Your task to perform on an android device: use the booking.com app to view the travel details with baggage allowance and Layover time for Avianca Airlines Flight AV248.
Image 0: 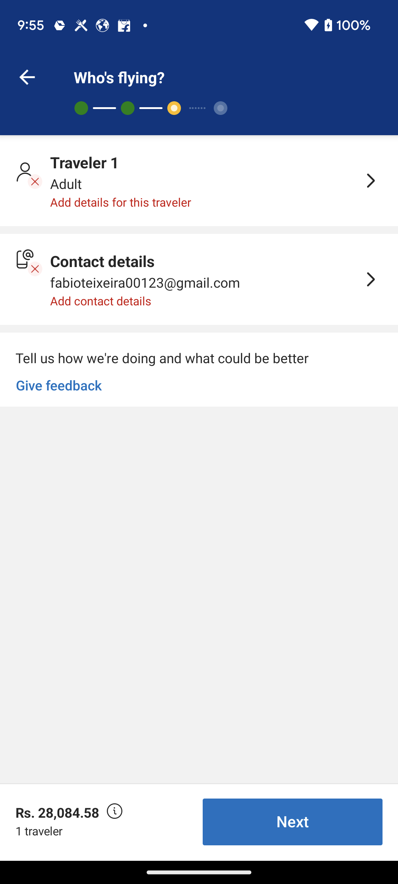
go back to the previous page 
Step 0: press back button
Image 1: 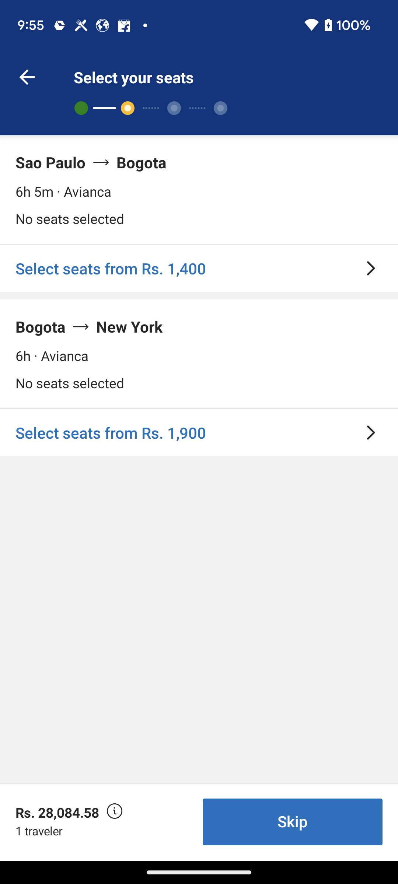
go back to the previous page 
Step 1: press back button
Image 2: 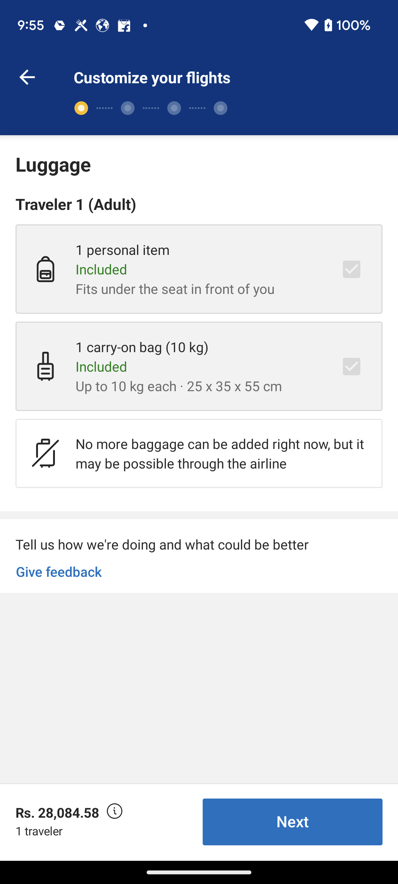
go back to the previous page 
Step 2: press back button
Image 3: 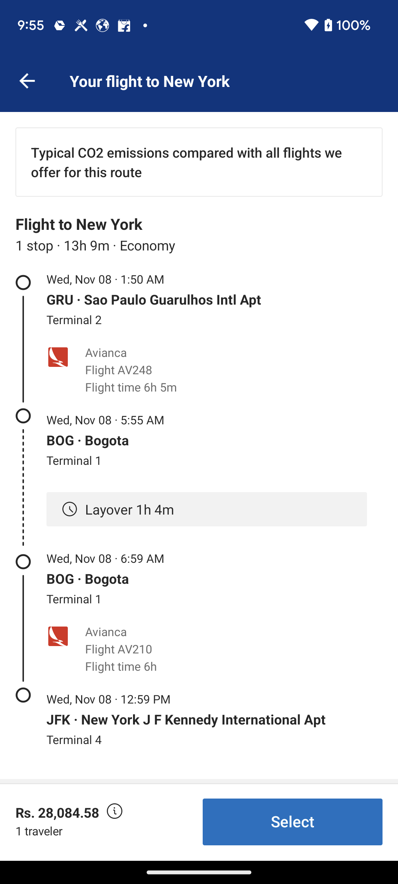
swipe up
Step 3: scroll down